Your task to perform on an android device:  Create a template for a Donation letter 
Image 0: 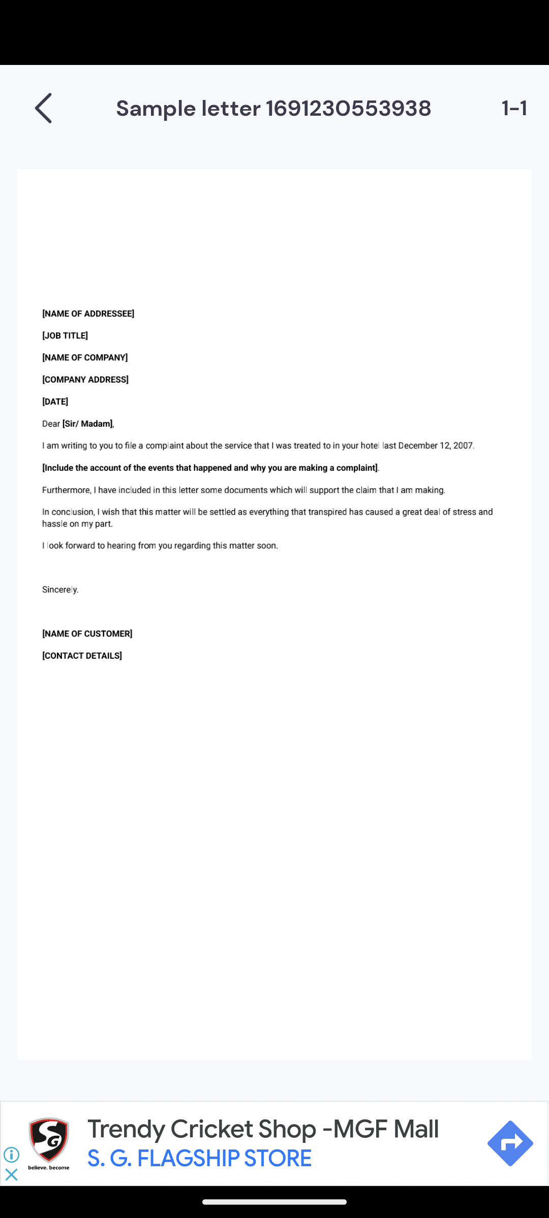
go back to the previous page
Step 0: press back button
Image 1: 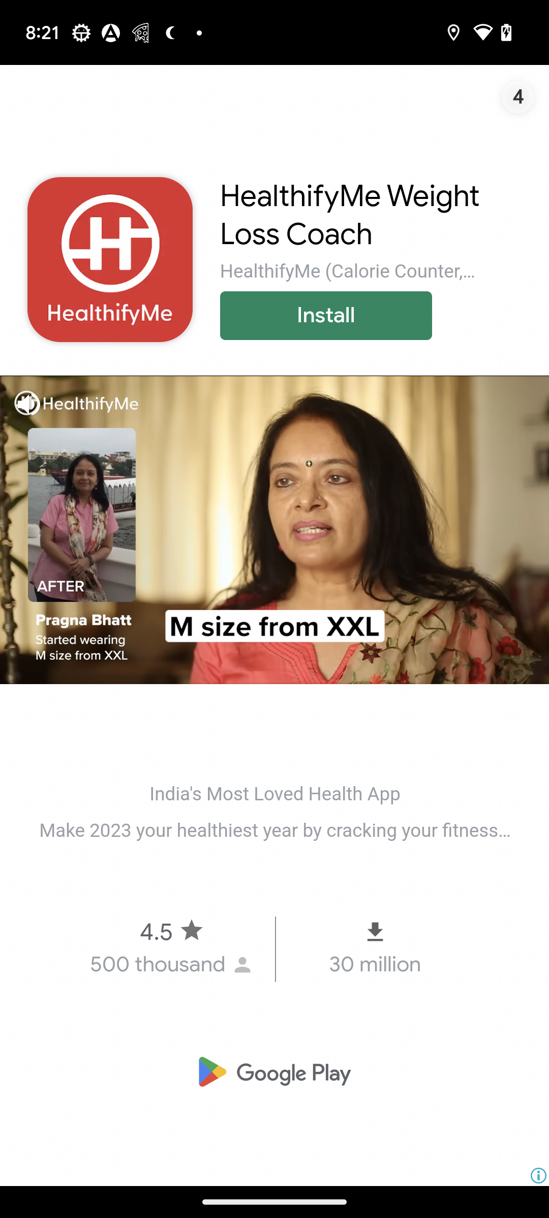
click on the skip video 
Step 1: click (517, 97)
Image 2: 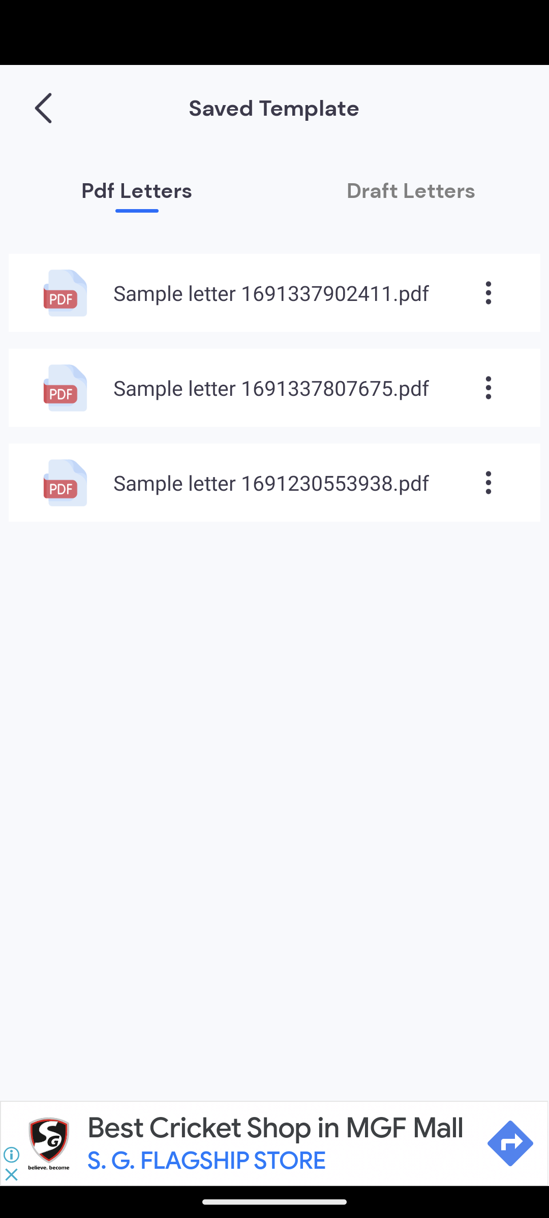
go back to the previous page
Step 2: press back button
Image 3: 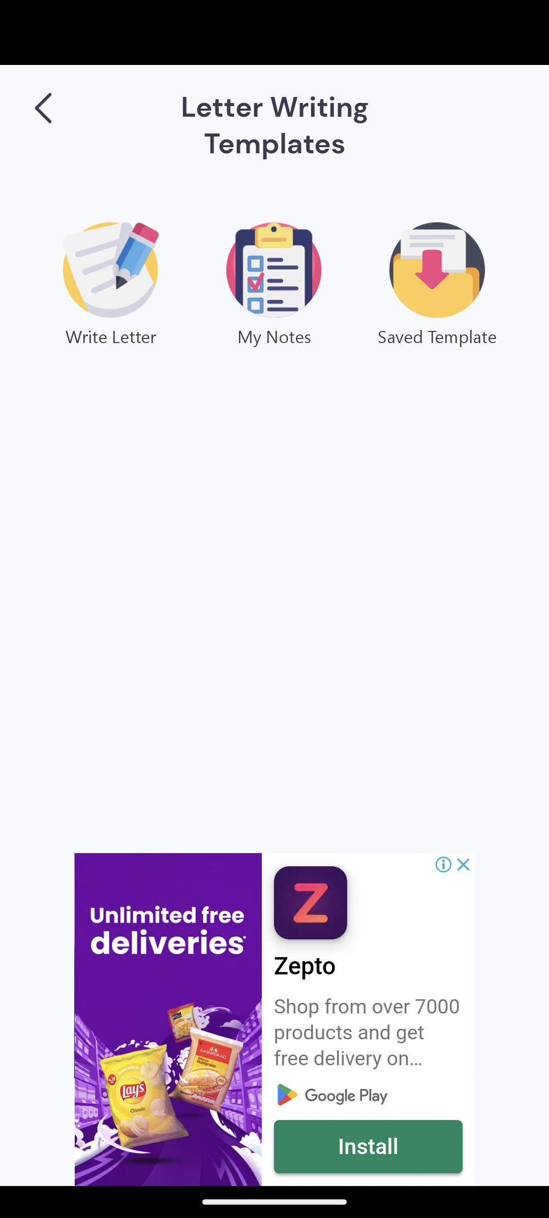
click on the write letter option
Step 3: click (110, 269)
Image 4: 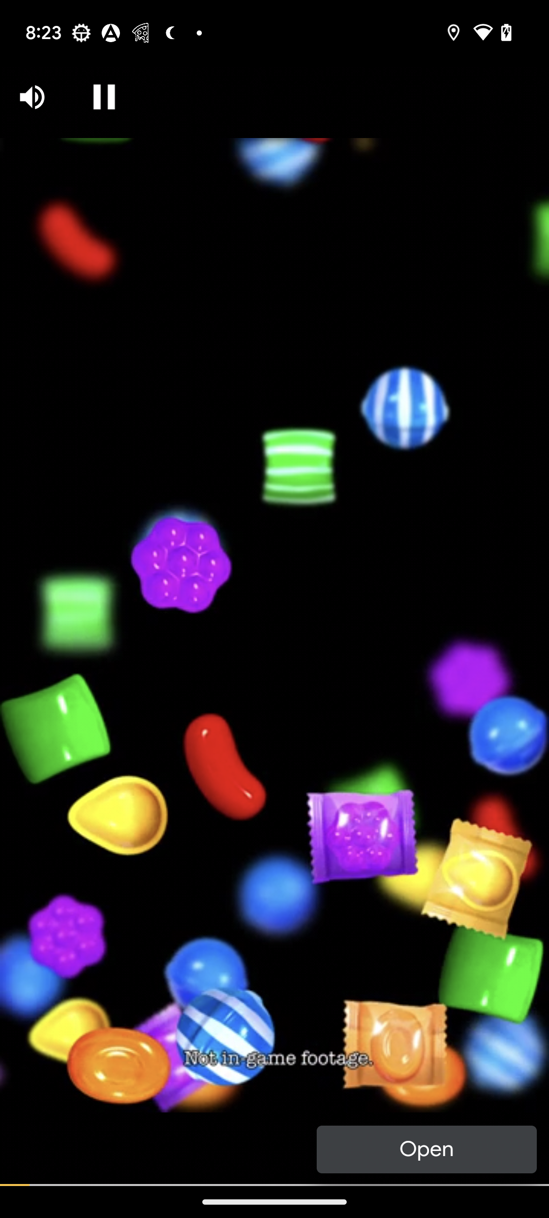
click on the skip video
Step 4: click (274, 625)
Image 5: 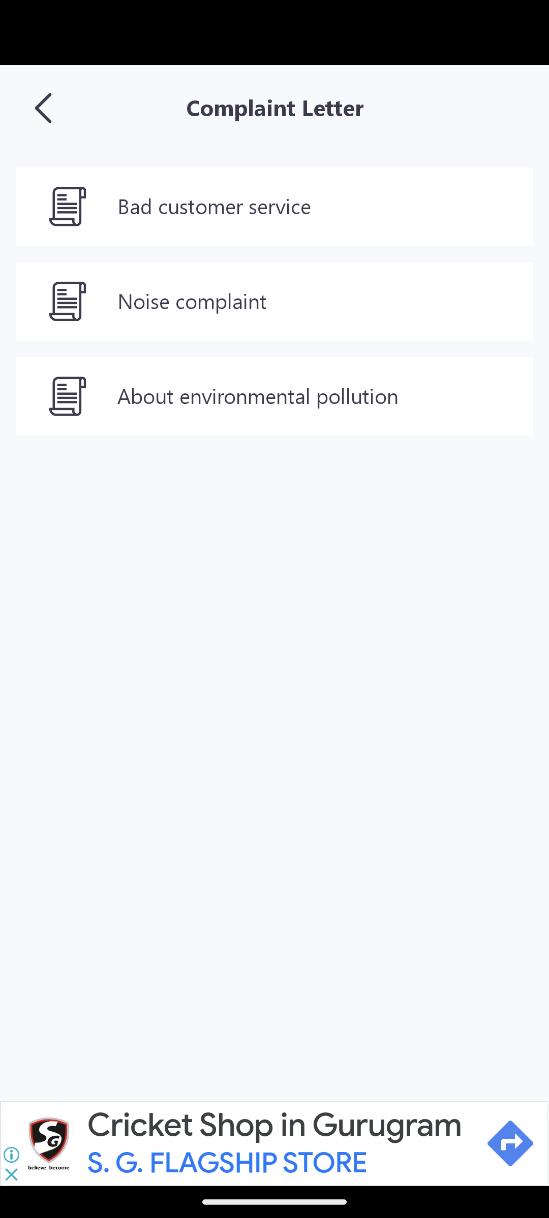
click on the skip video
Step 5: click (274, 625)
Image 6: 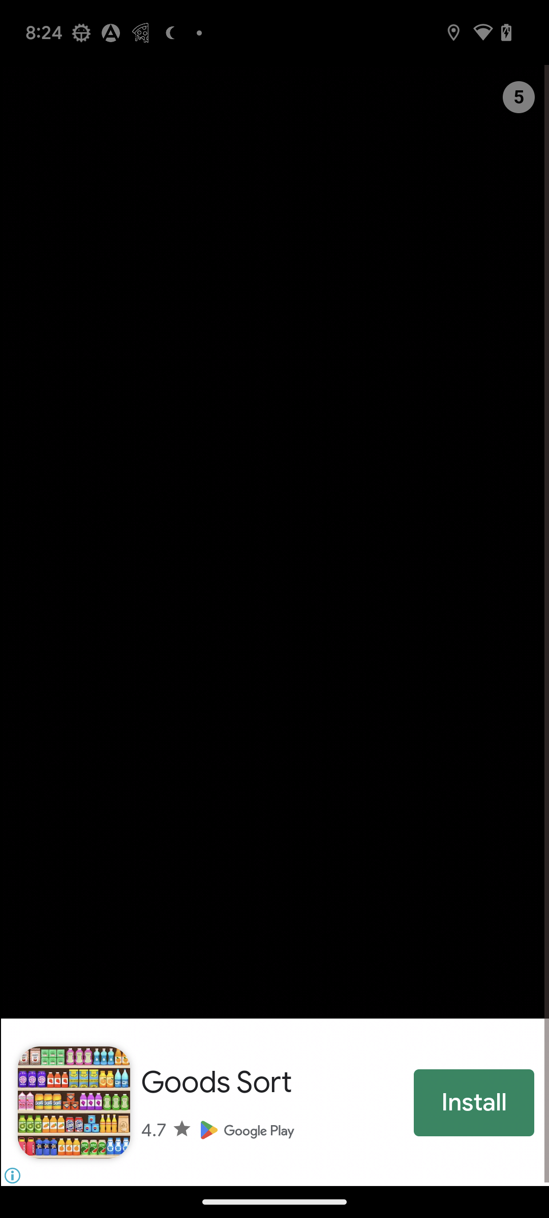
click on the skip video
Step 6: wait
Image 7: 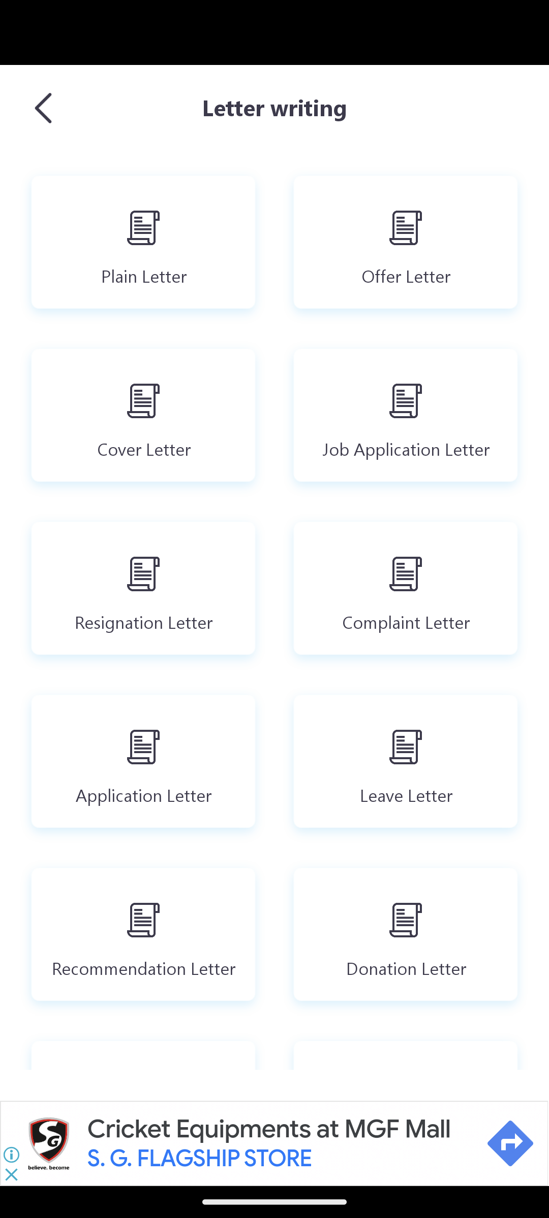
click on the Donation letter option at the bottom right corner of the screen
Step 7: click (405, 937)
Image 8: 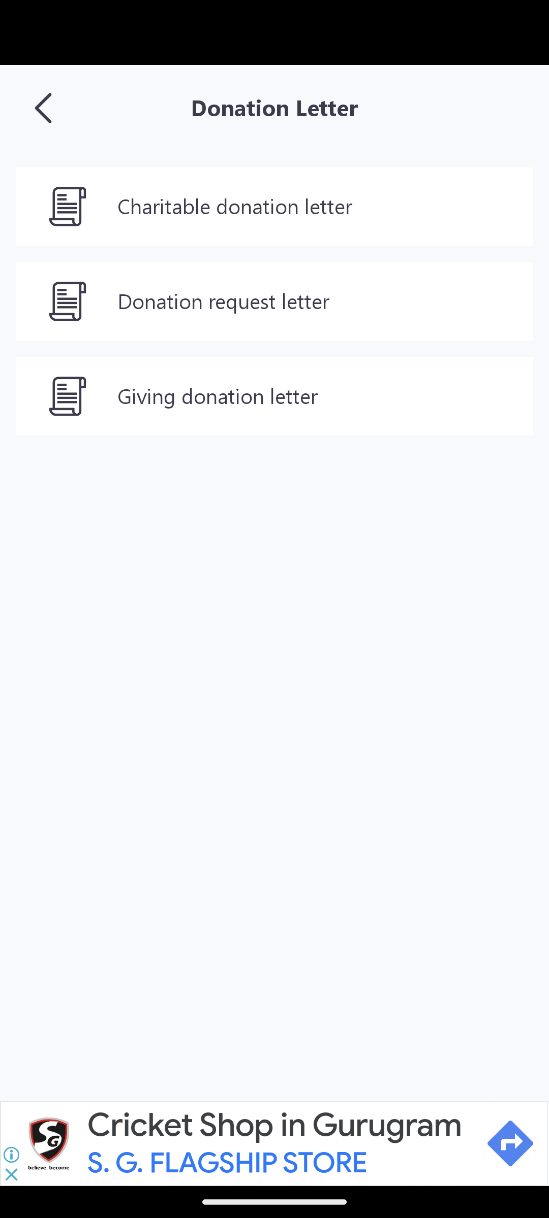
click on the second option
Step 8: click (230, 301)